Your task to perform on an android device: I want to search for a flight to hamilton Island airport from Rotterdam as I want to visit my dream location Great barrier reef on the 28th of December on the Booking.com app.
Image 1: 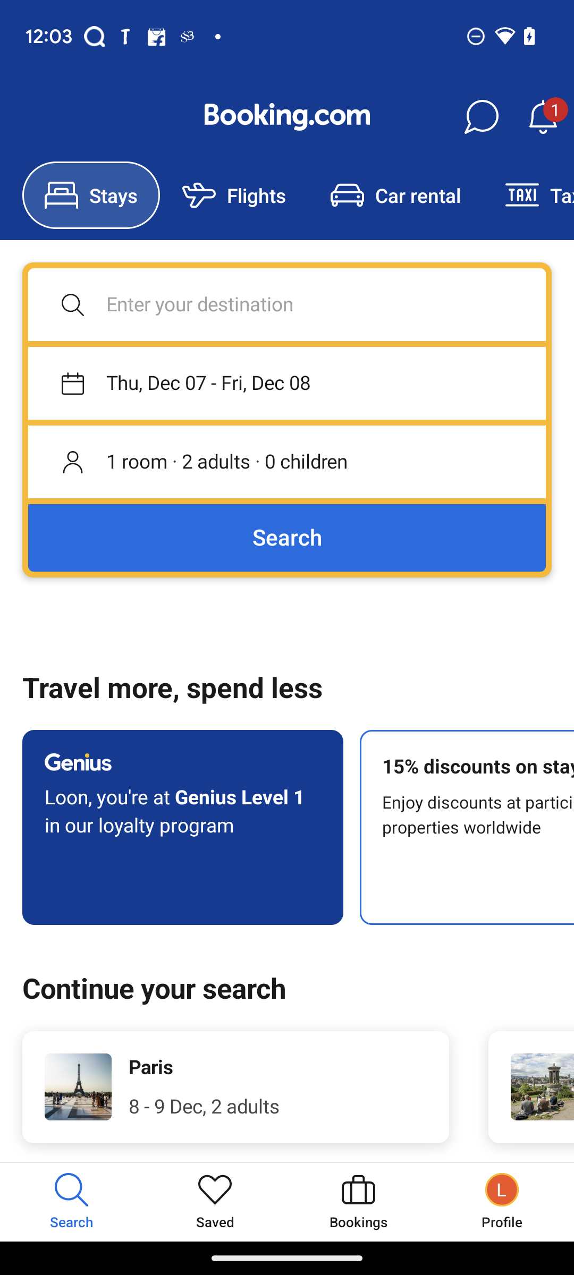
Click on flights.
Step 1: click (256, 195)
Image 2: 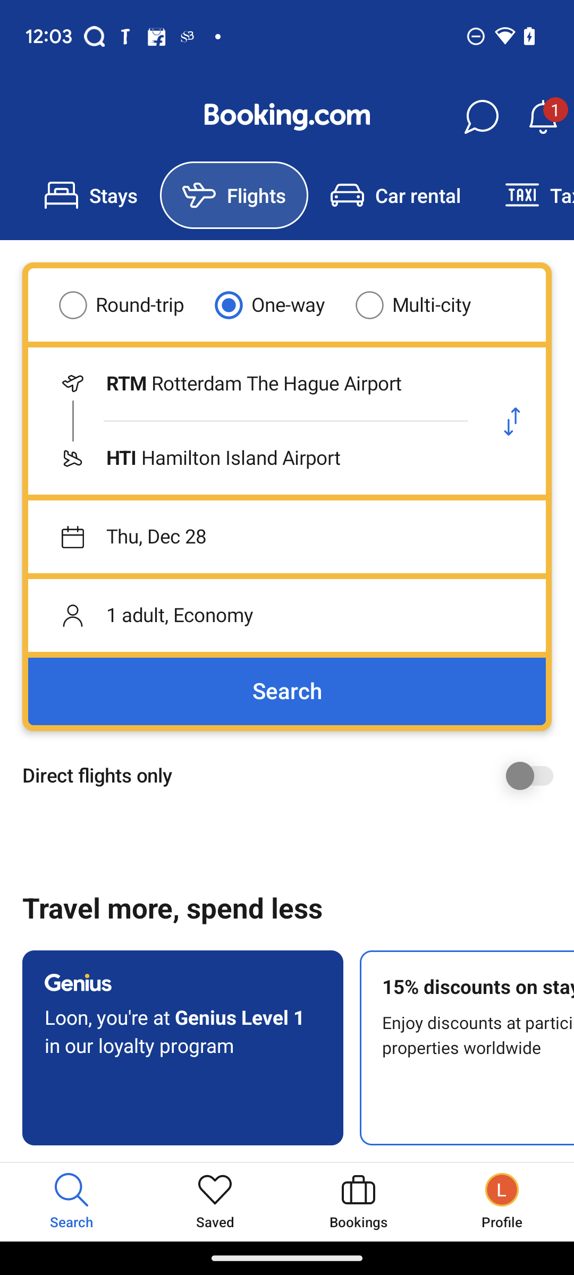
Click on the departure city option.
Step 2: click (254, 384)
Image 4: 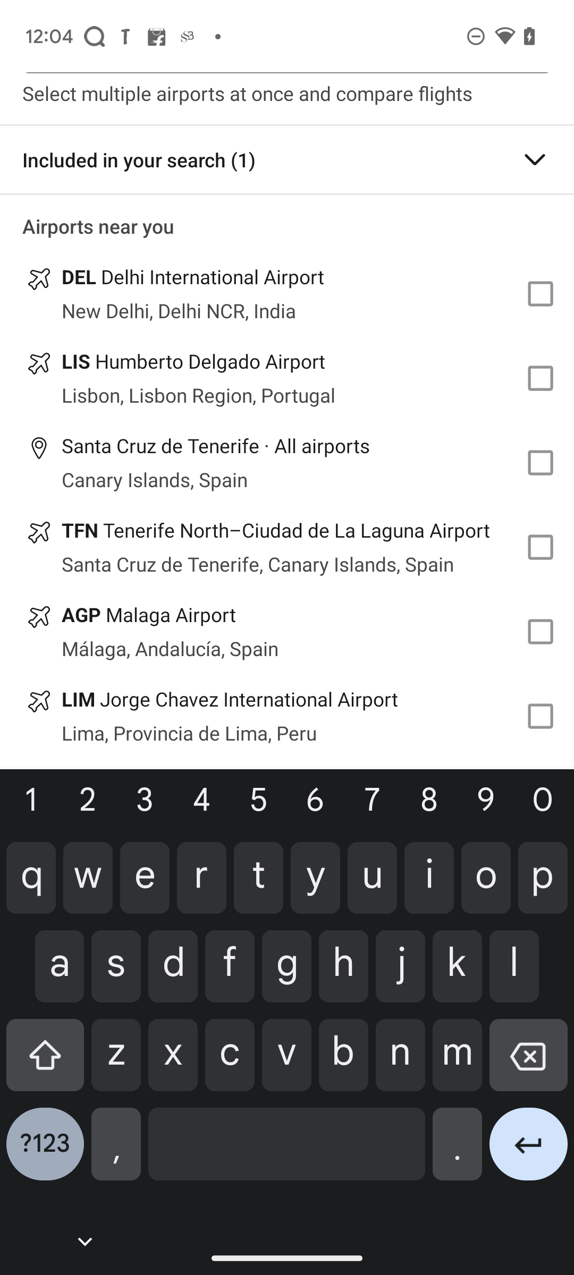
Click on tick button.
Step 4: wait
Image 5: 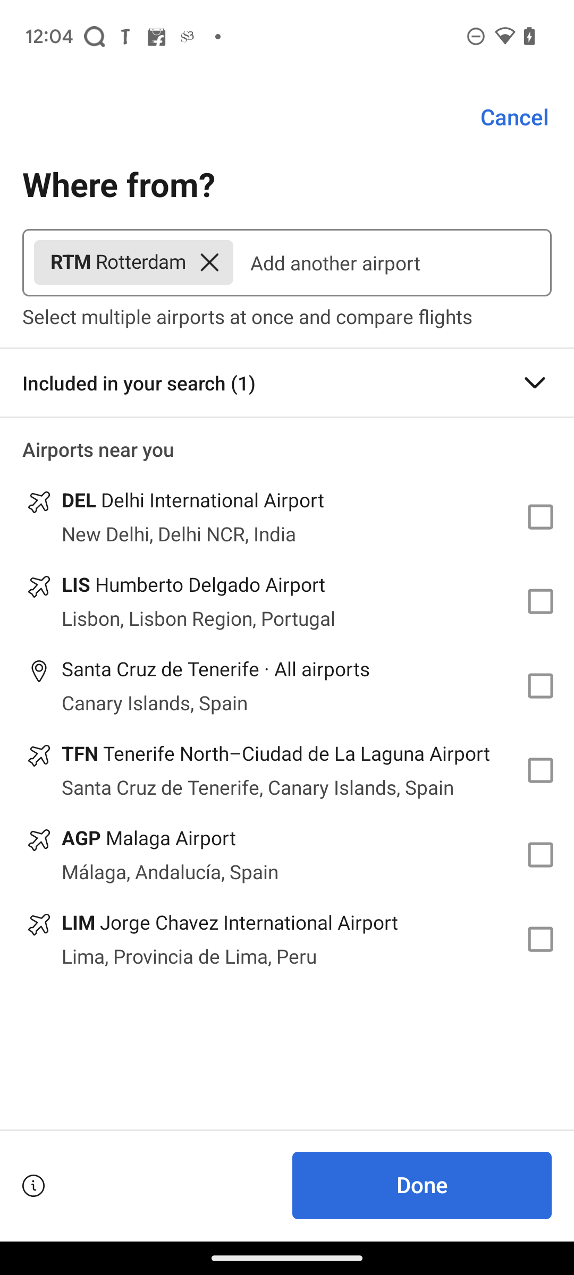
Click on done button.
Step 5: click (422, 1185)
Image 6: 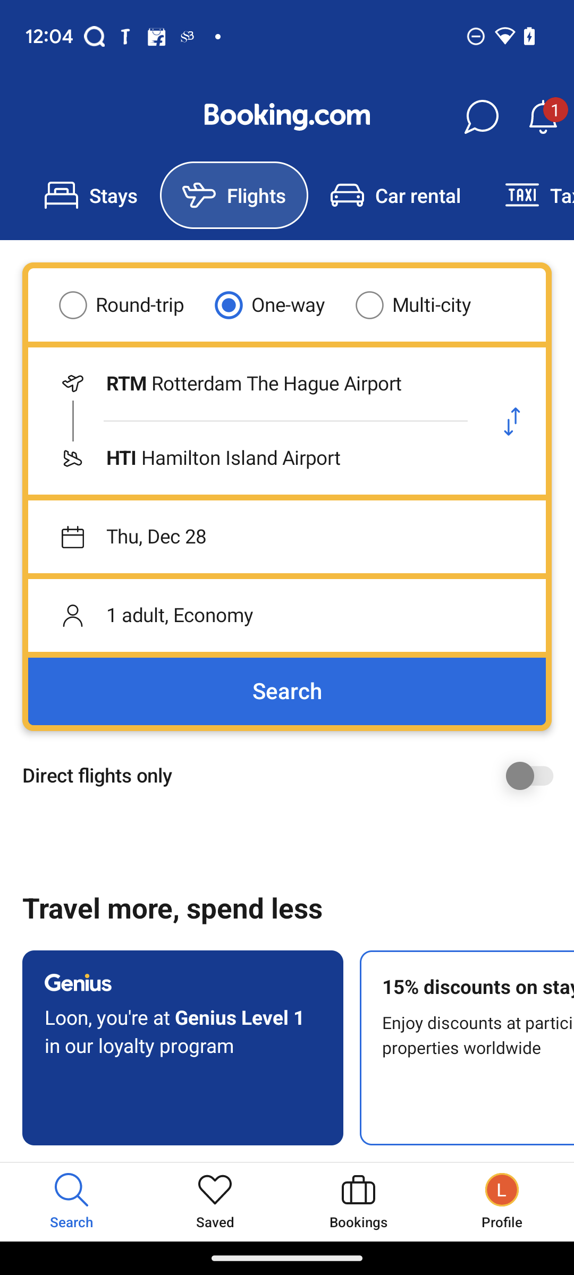
Click on the arrival city option.
Step 6: click (254, 458)
Image 7: 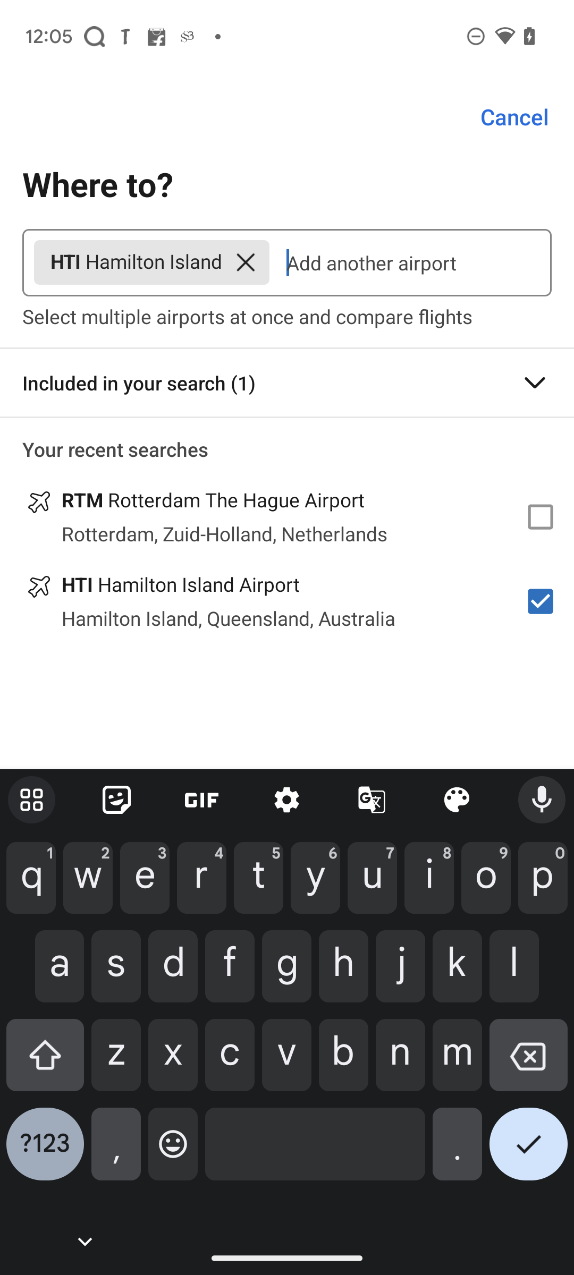
Click on the tick button.
Step 7: click (528, 1152)
Image 8: 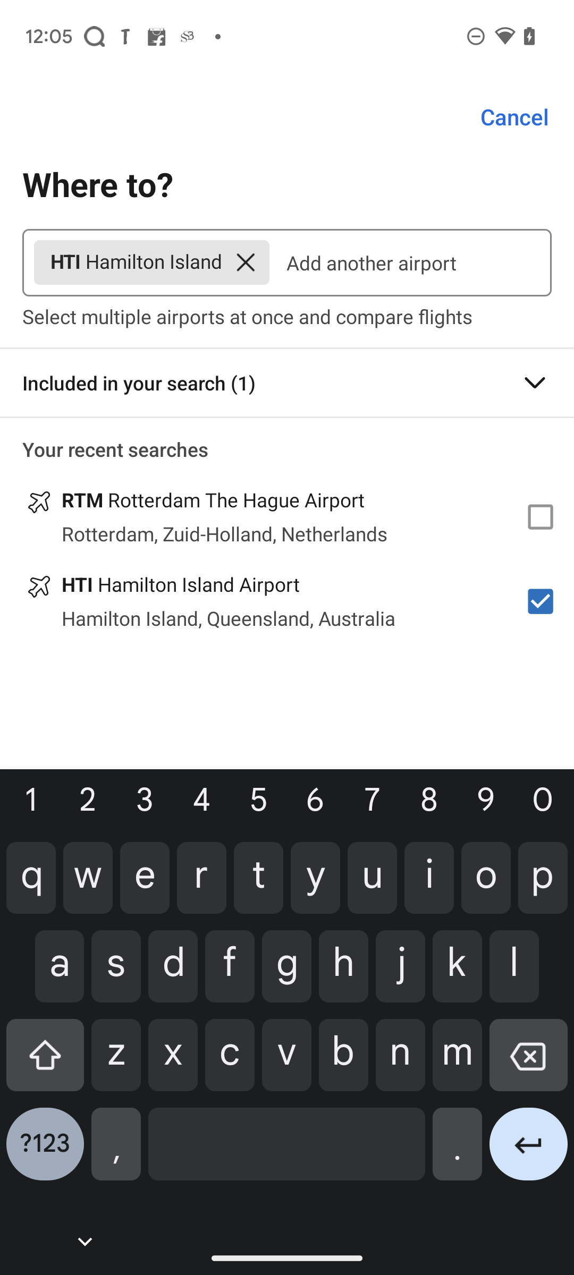
Click on the tick button.
Step 8: wait
Image 10: 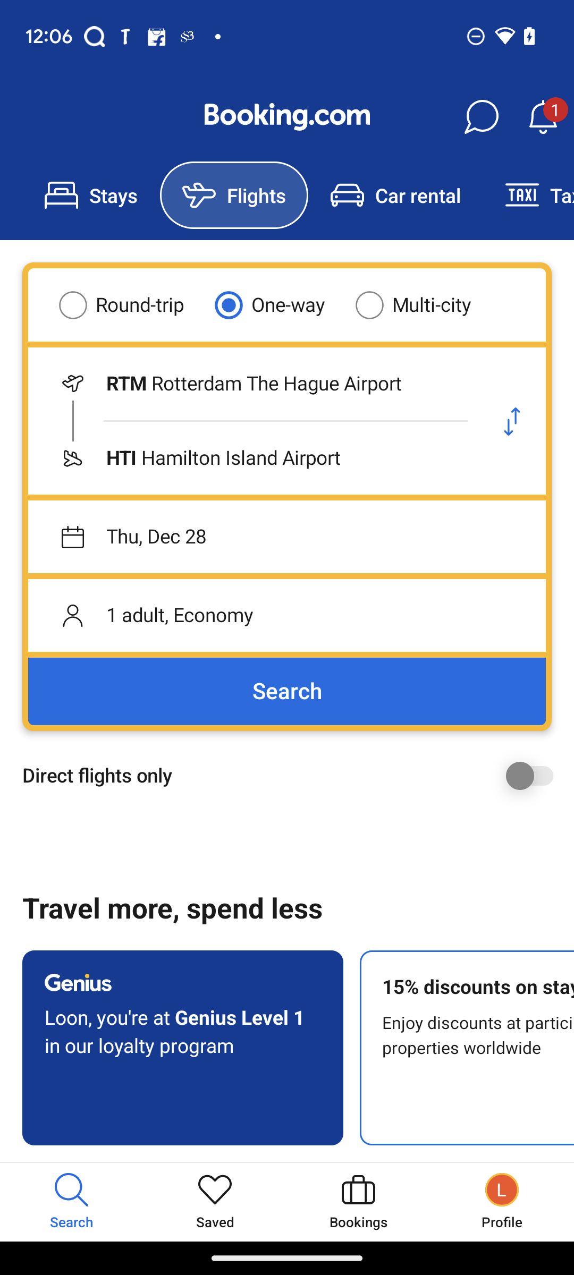
Click on the Search button.
Step 10: click (287, 691)